Your task to perform on an android device: My tv wallmount was damaged yesterday and I want to fix it, search for the tv wall mount on moglix app.
Image 0: 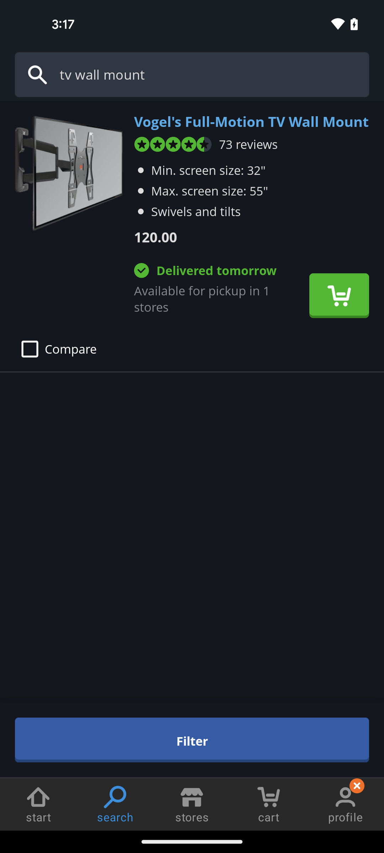
Open the moglix app
Step 0: open app "Moglix"
Image 1: 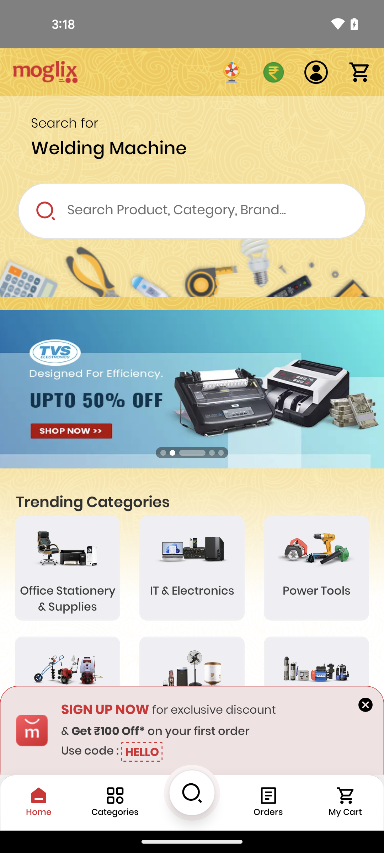
Tap on the search bar at the top of the screen
Step 1: click (176, 210)
Image 3: 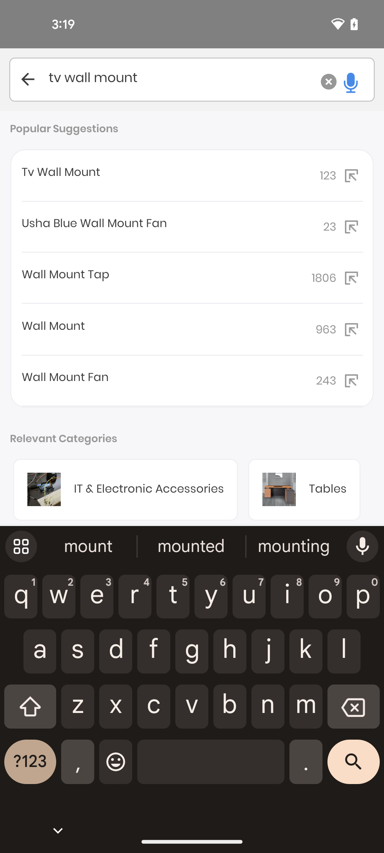
Select the first search result
Step 3: click (158, 173)
Image 4: 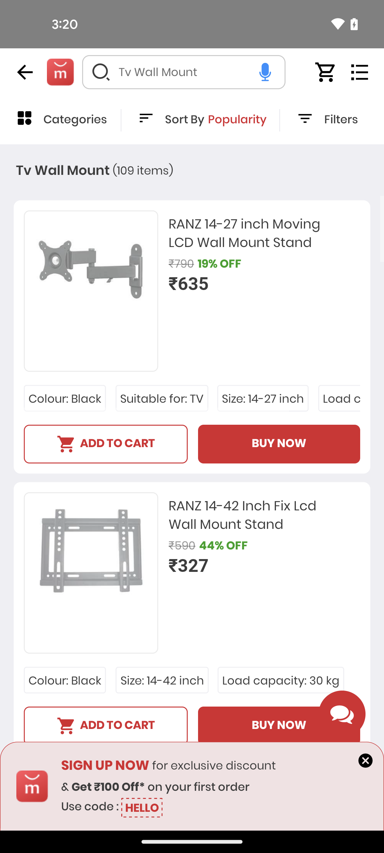
Select the first search result
Step 4: wait